Your task to perform on an android device: I want to share the Movie name of my favourite movie All about eve audio to my friend Naomi  Rousseau on her Gmail id naomi.rousseau@example.com
Image 0: 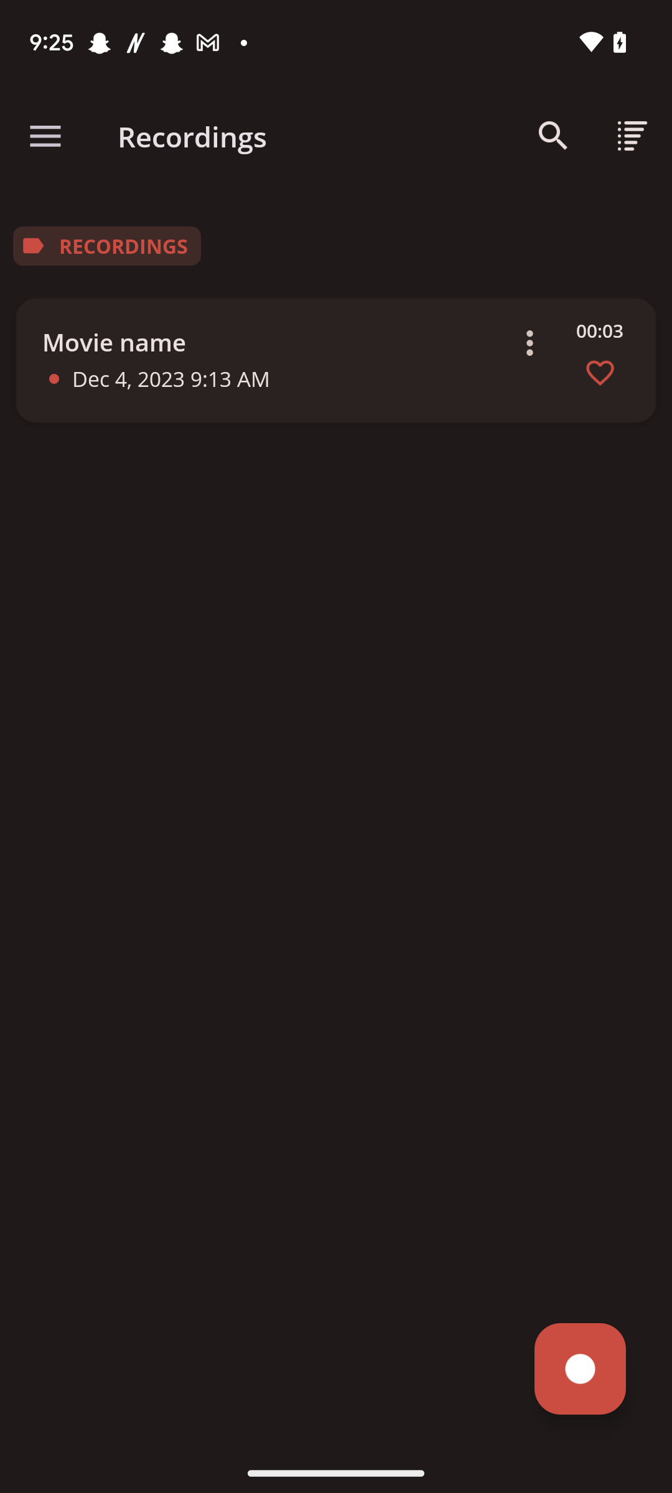
Click on the Movie name menu bar icon 
Step 0: click (523, 350)
Image 2: 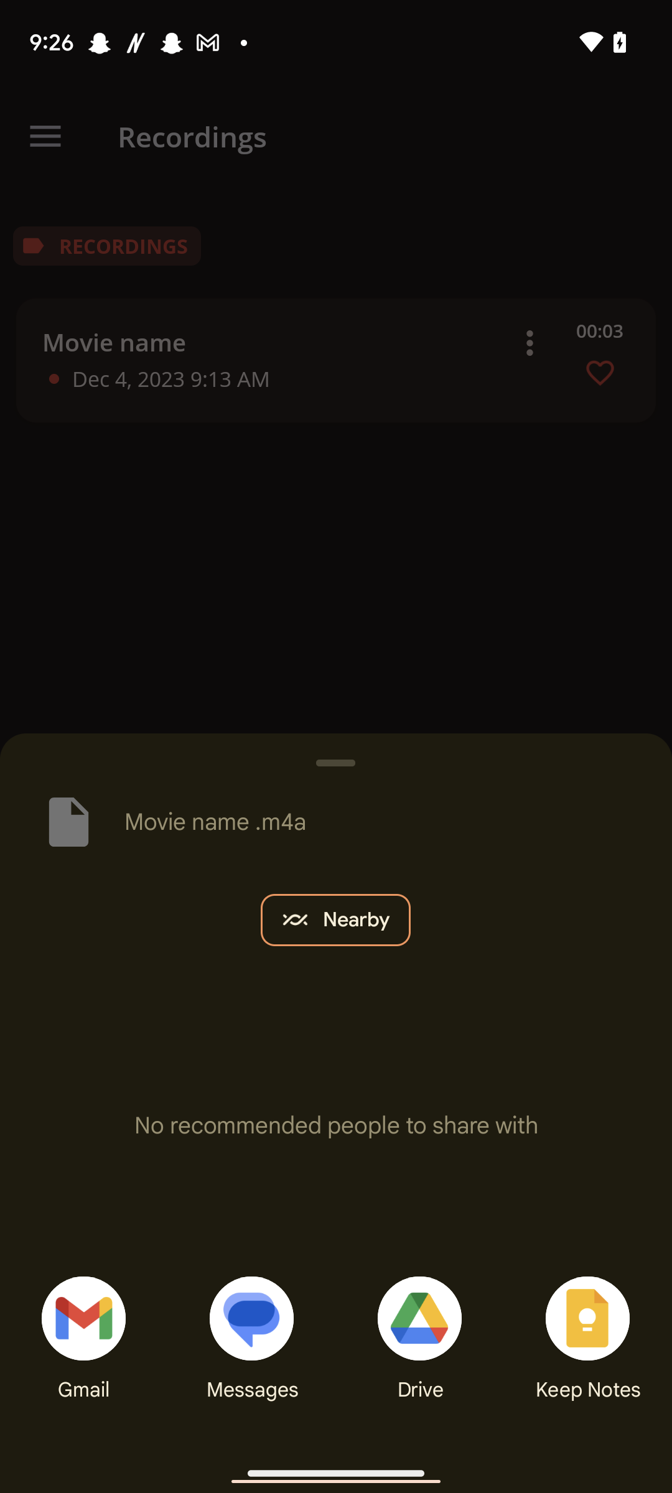
Click on the Gmail share 
Step 2: click (71, 1312)
Image 3: 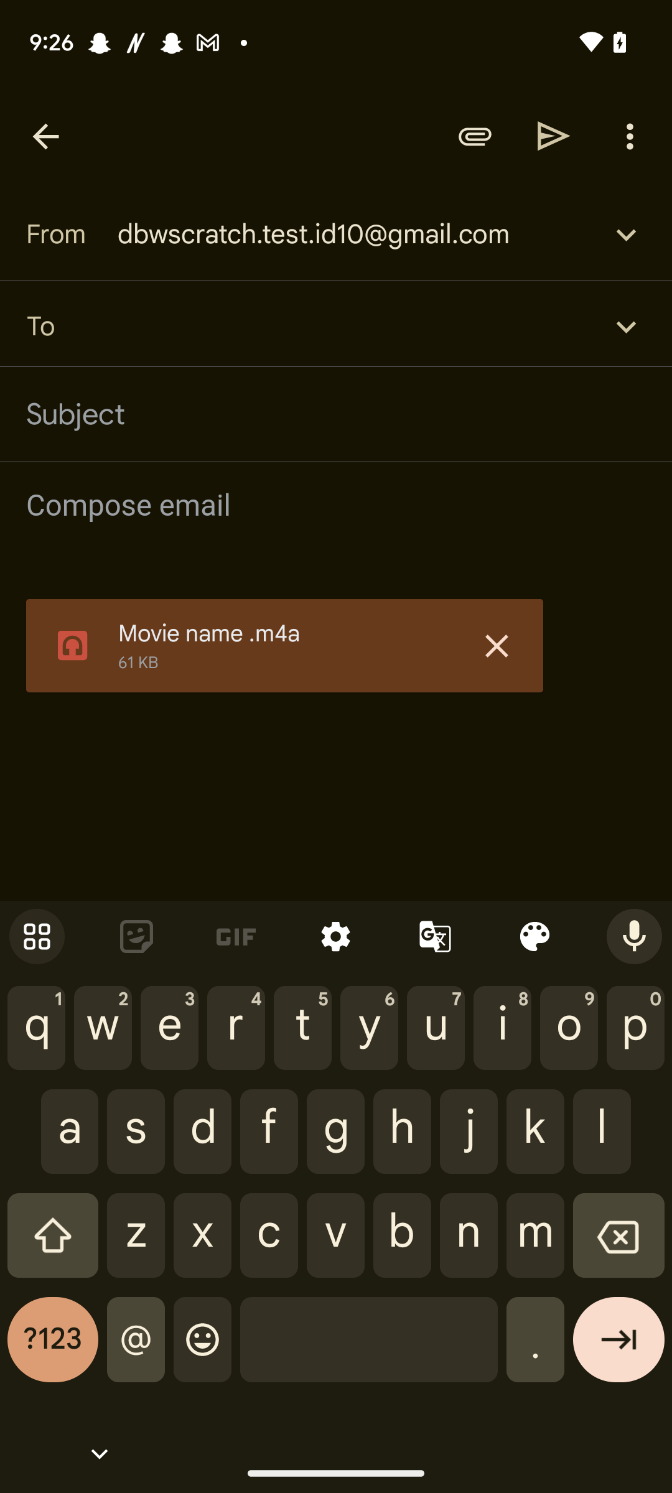
Type naomi.rousseau@example.com in To bar 
Step 3: type "naomi.rousseau@example.com"
Image 4: 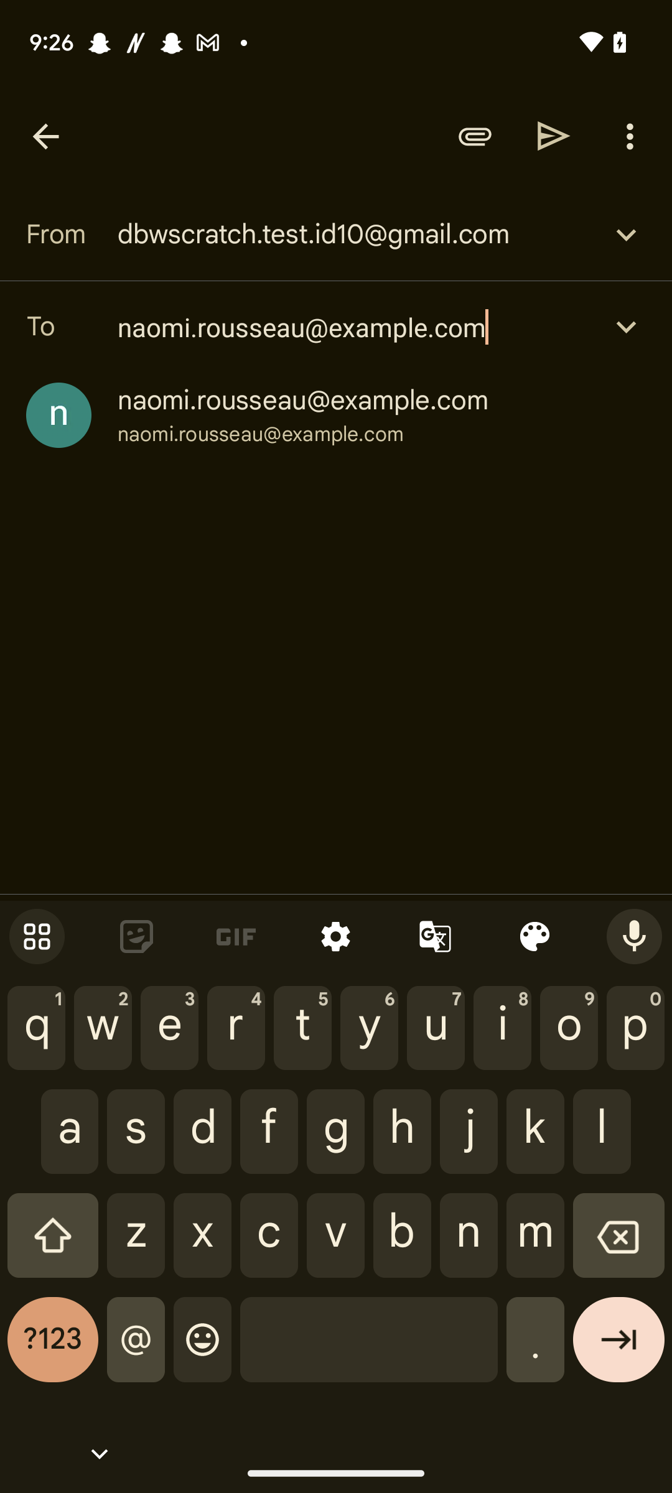
Click on the naomi.rousseau@example.com
Step 4: click (303, 400)
Image 5: 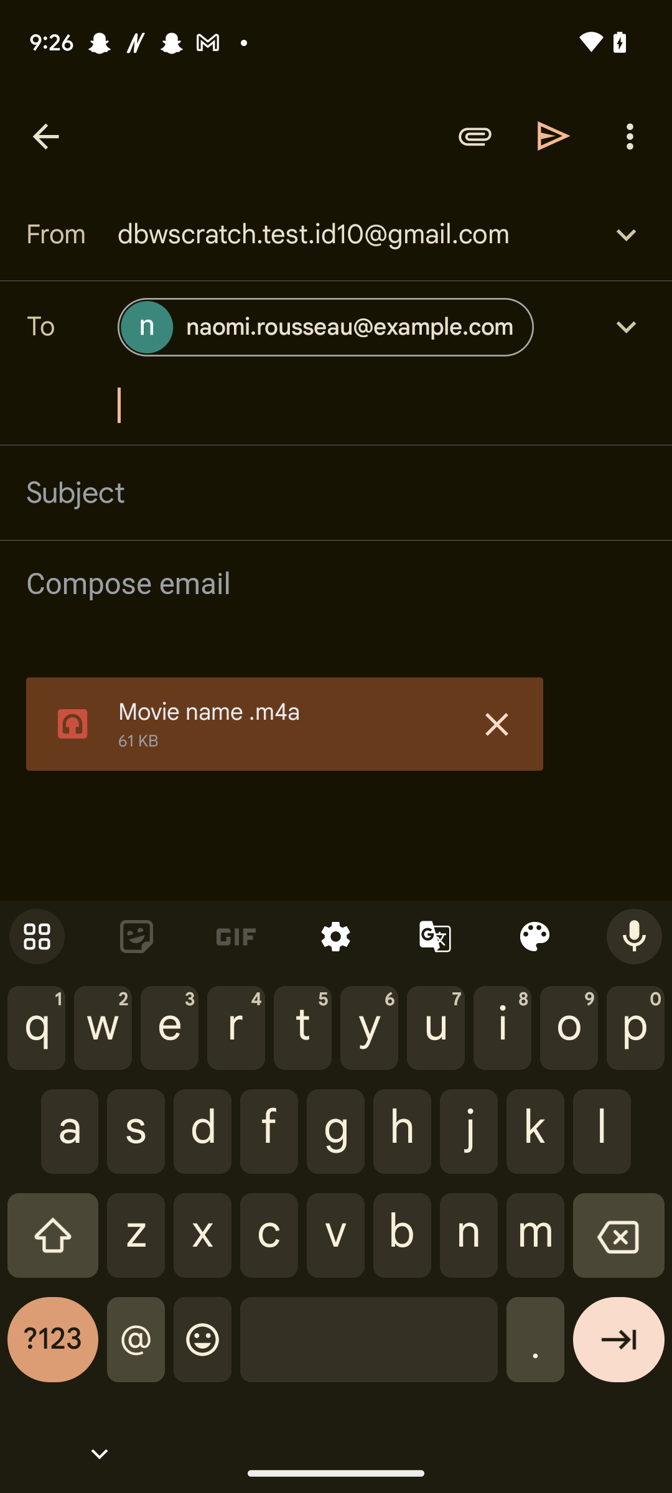
Click on the send icon 
Step 5: click (554, 136)